Your task to perform on an android device: On the DHgate app, I would want to add the 2-piece camera Neoprene neck strap for Nikon, Canon, and Sony All SLR DSLR YKS to my cart because it appears to be a good offer.
Image 1: 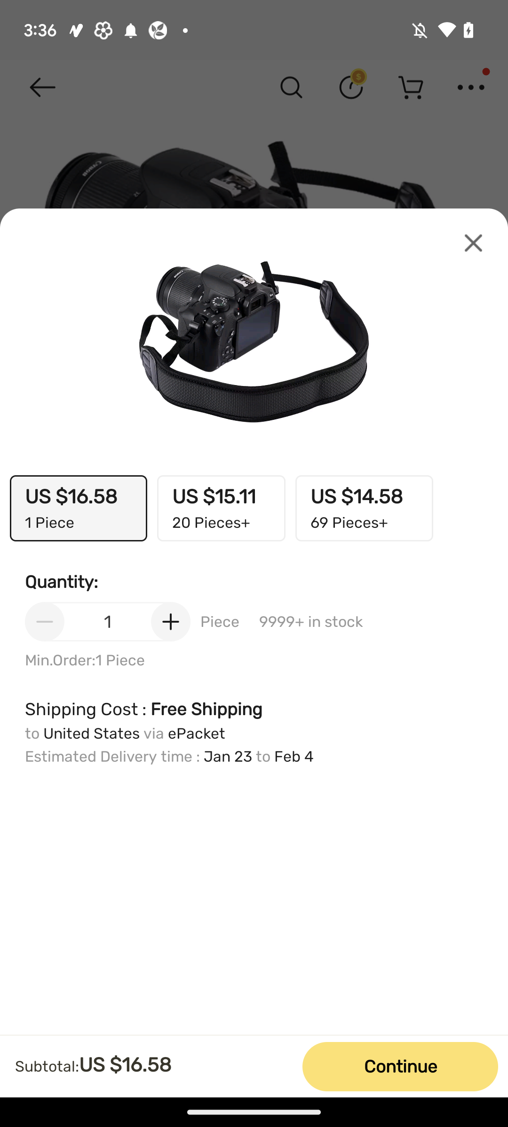
Click on the Continue option
Step 1: click (400, 1066)